Your task to perform on an android device: Snooze the upcoming alarm in the Clock app.
Image 1: 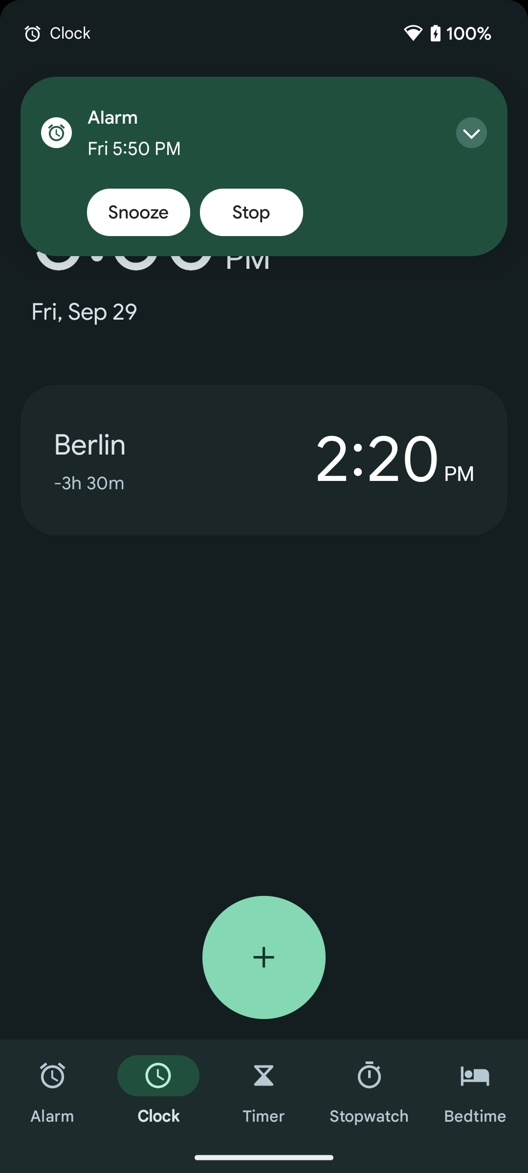
Click on the Snooze button at the top left corner of the screen to snooze this alarm
Step 1: click (138, 212)